Your task to perform on an android device: In the Tripadvisor app, I need to plan the Itinerary for the first day so I want to find American restaurants in Honolulu.
Image 0: 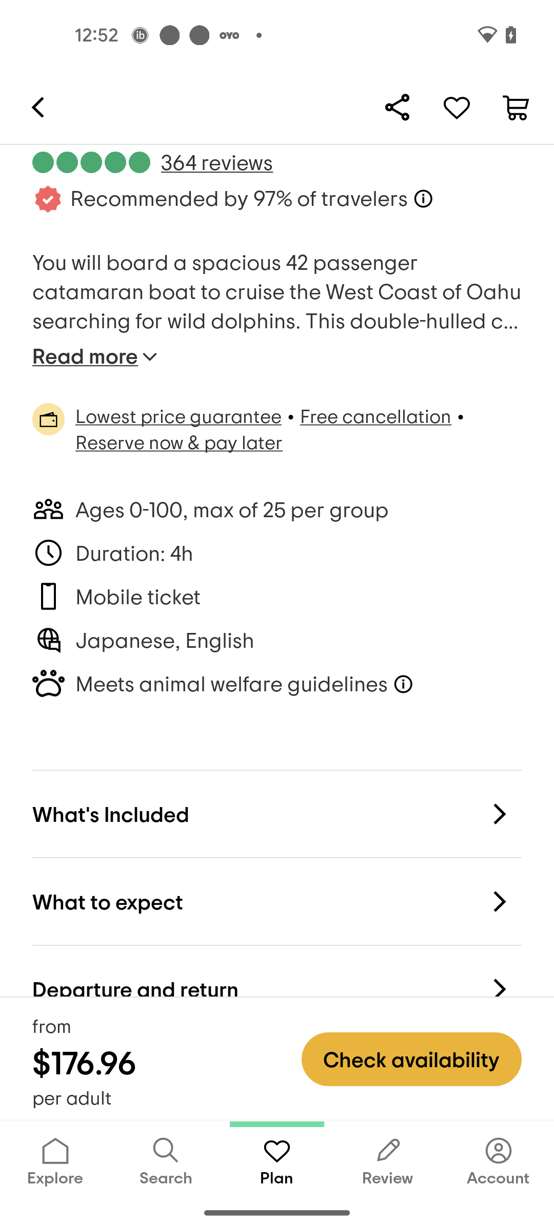
Go back to the previous page
Step 0: press back button
Image 1: 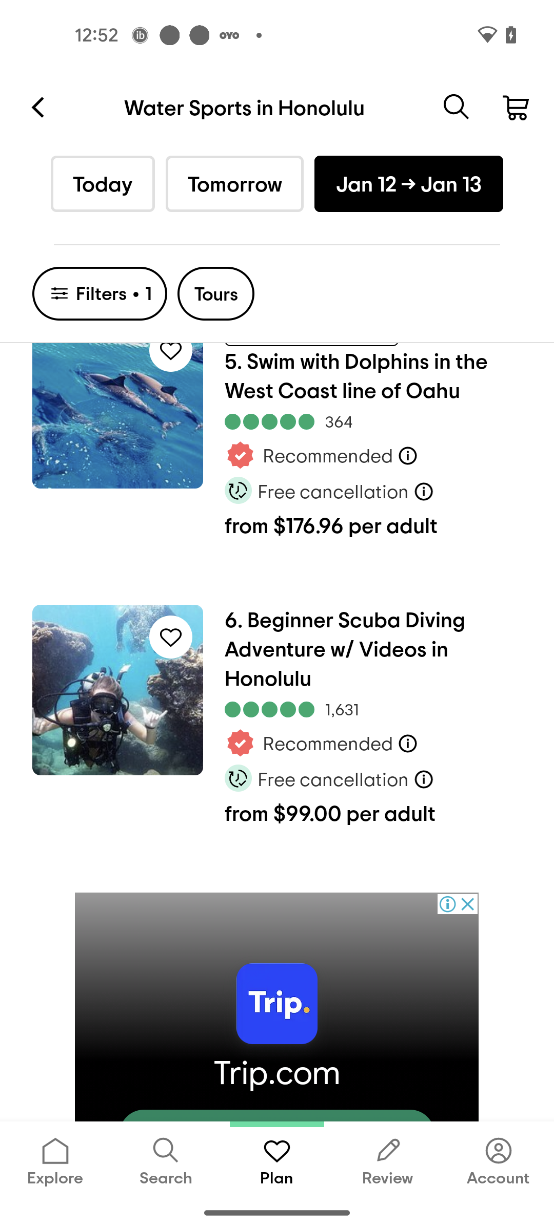
Go back to the previous page
Step 1: press back button
Image 2: 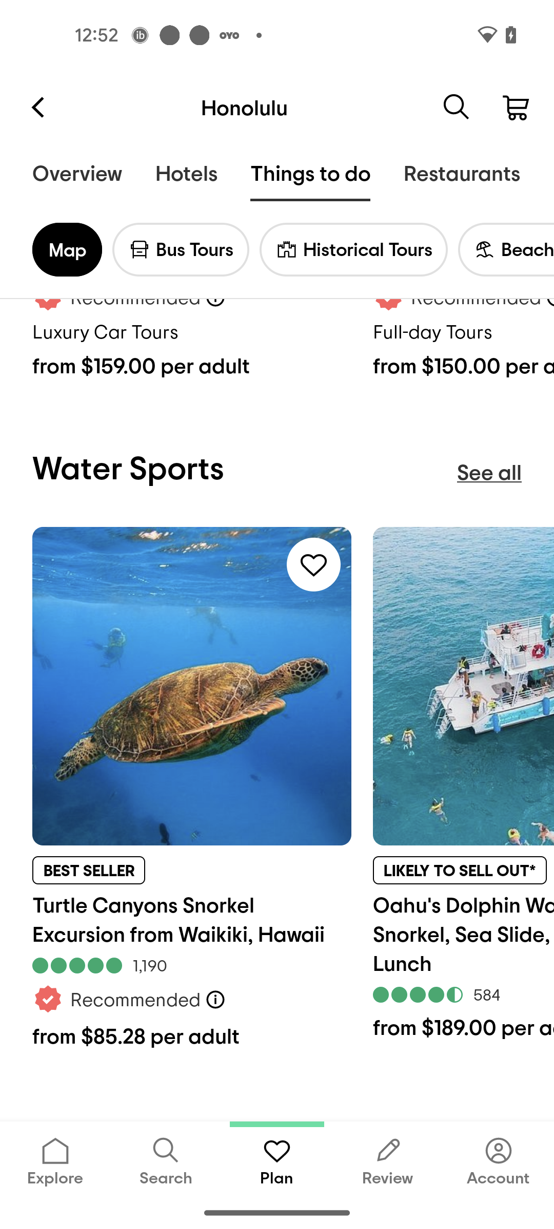
Go to the Restaurants section
Step 2: click (462, 173)